Your task to perform on an android device: Remove the "Lakshita Rotation Dancing monkey" infant's toy from my Flipkart app cart.
Image 0: 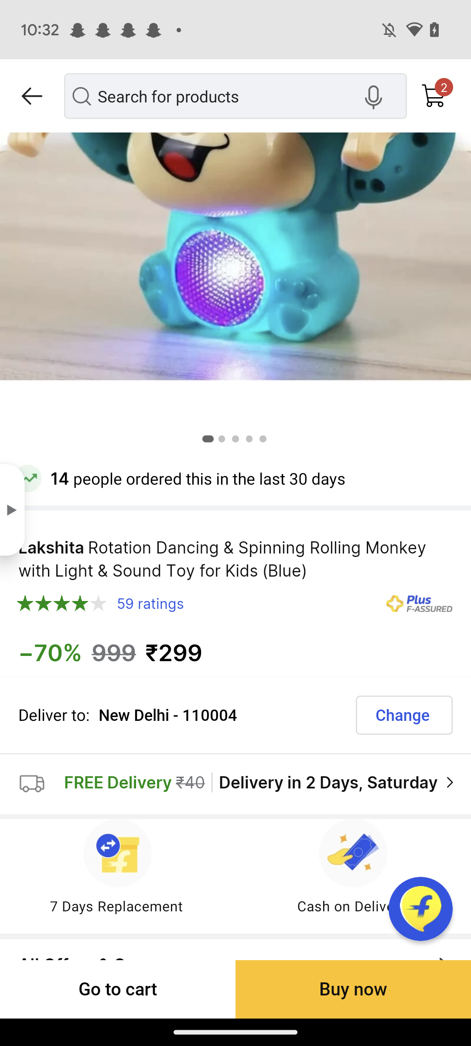
Click on the "Go to Cart" button at the bottom left corner.
Step 0: click (142, 1005)
Image 1: 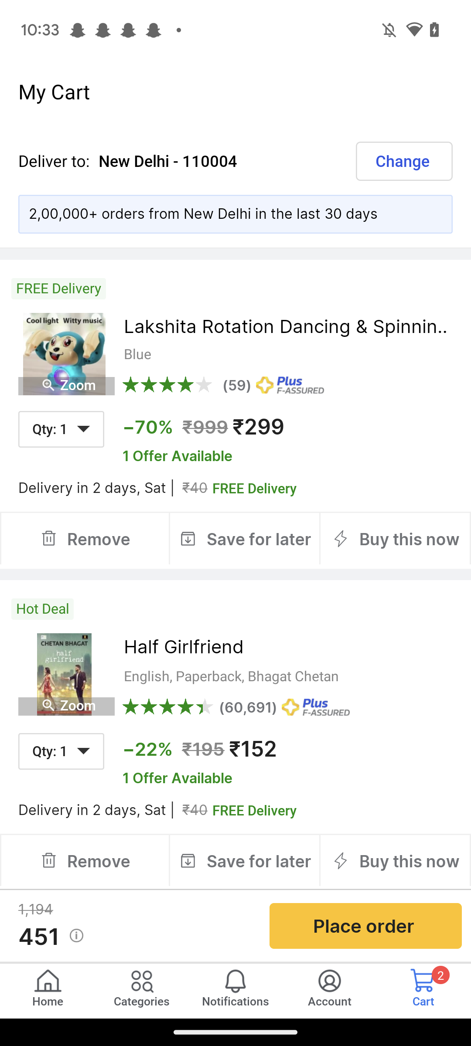
Click on the Remove button of the "Lakshita Rotation Dancing monkey" toy tab 
Step 1: click (99, 539)
Image 2: 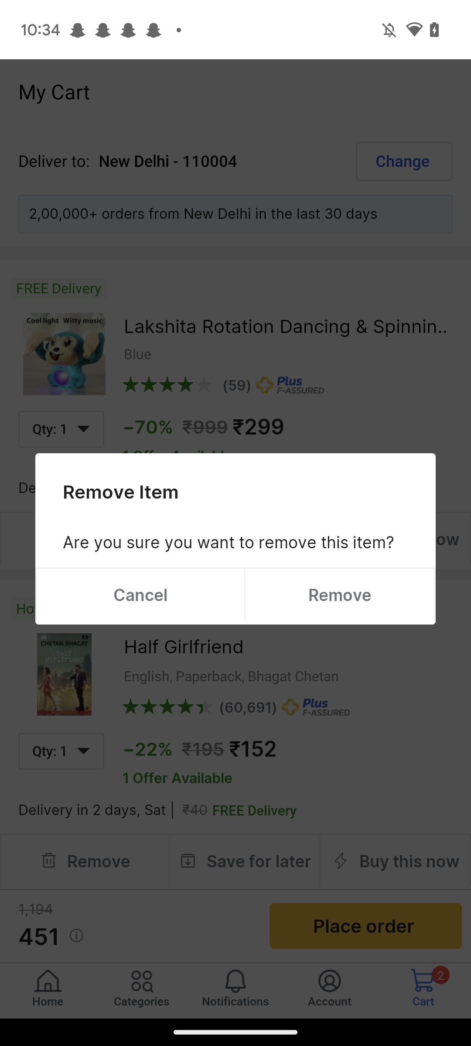
Click on the Remove tab.
Step 2: click (331, 607)